Your task to perform on an android device: Decrease the difficulty level of the workout by describing it as a hard workout plan.
Image 1: 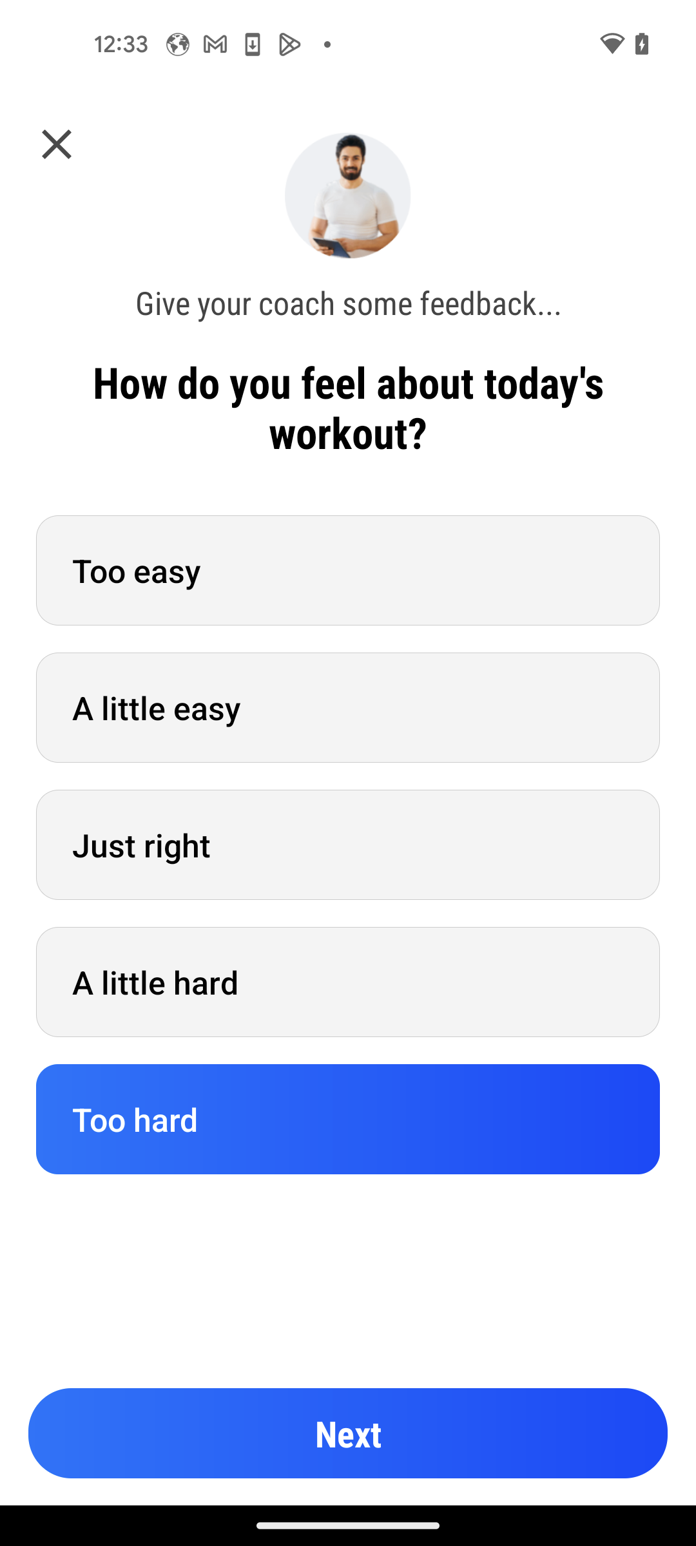
Click on Next button 
Step 1: click (348, 1433)
Image 2: 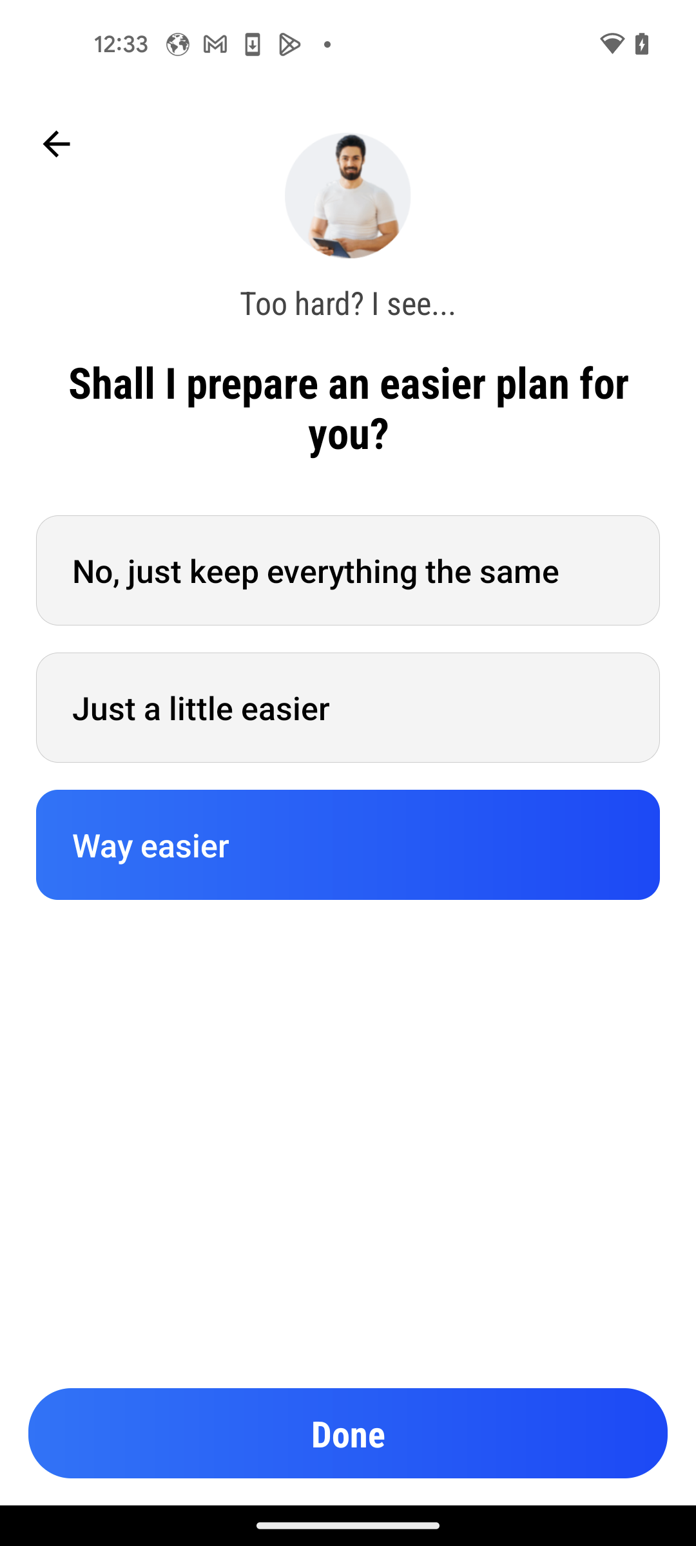
Choose Just a little easier option
Step 2: click (347, 707)
Image 3: 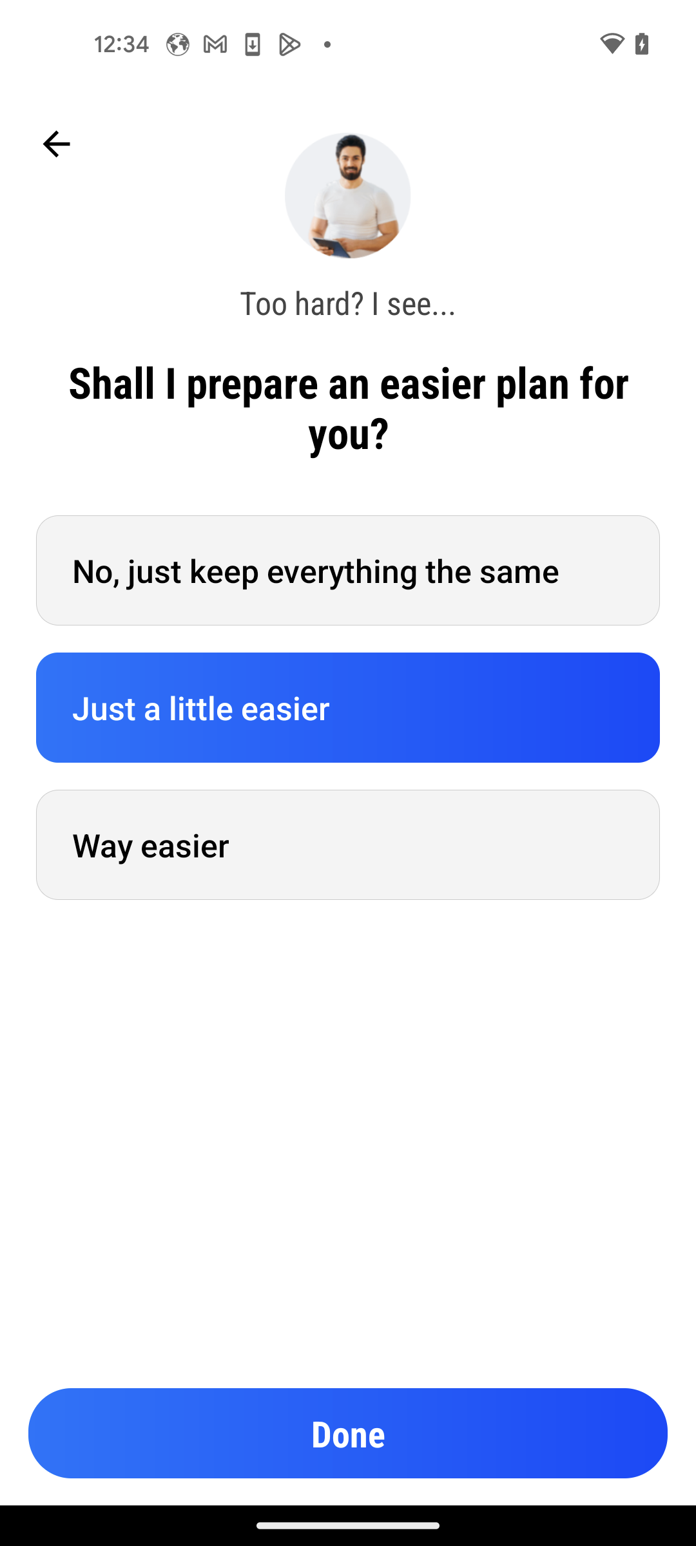
Click on Done button 
Step 3: click (348, 1433)
Image 4: 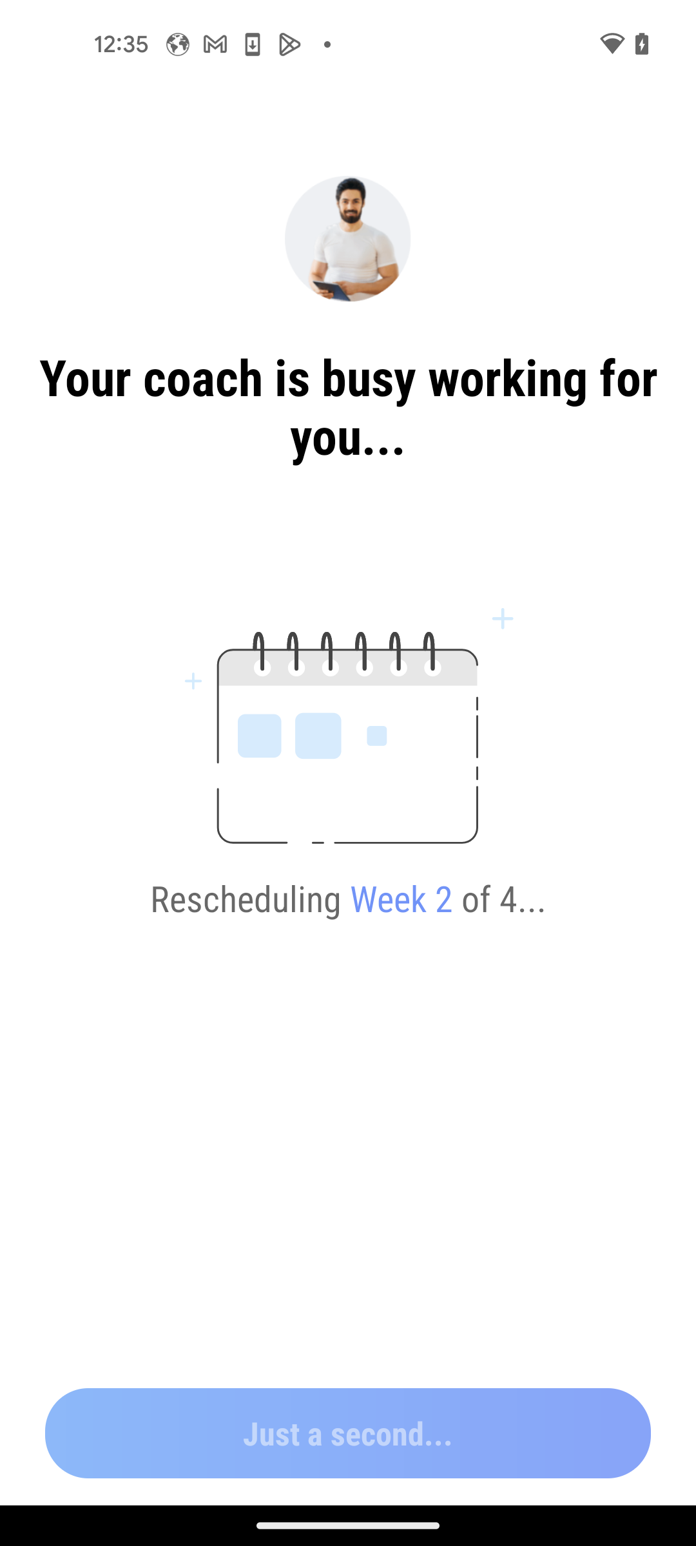
Click on Done button 
Step 4: wait
Image 5: 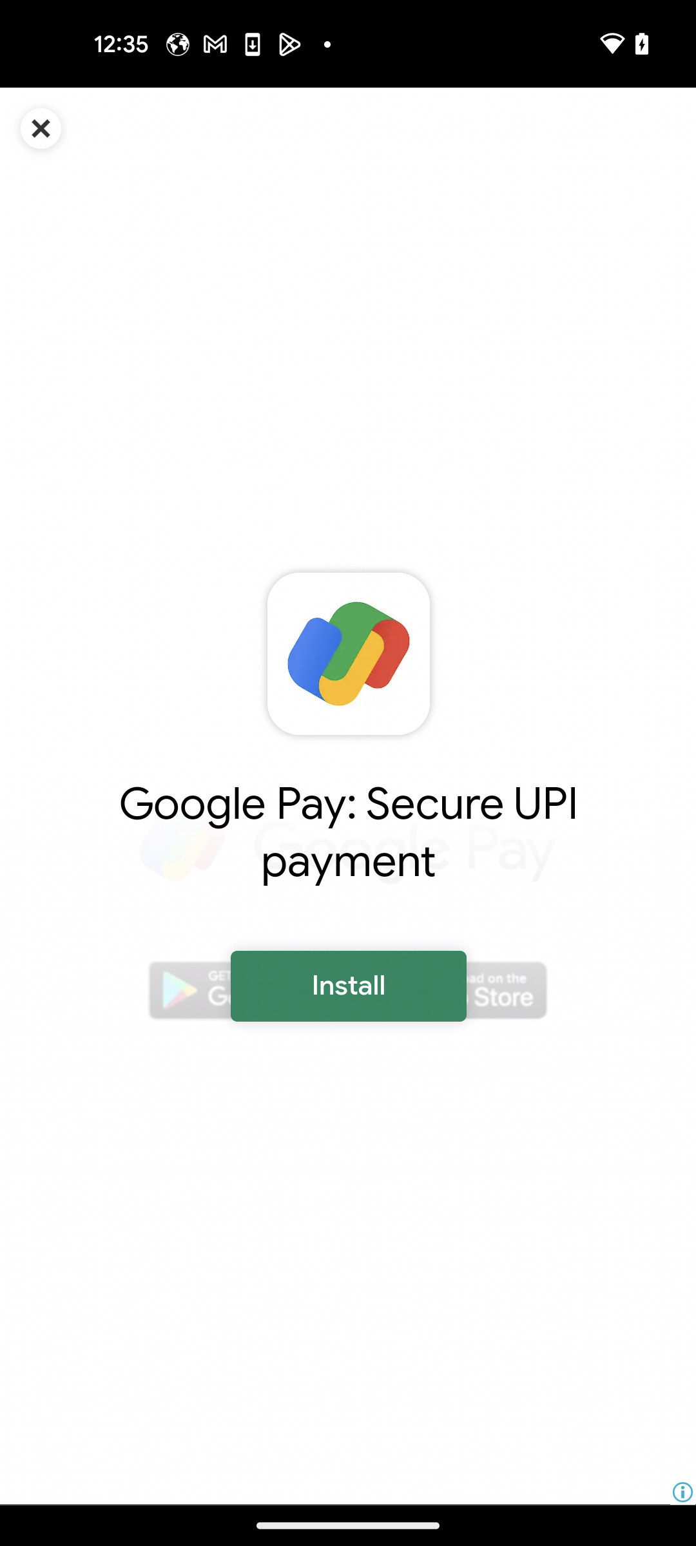
Close the ad
Step 5: click (40, 128)
Image 6: 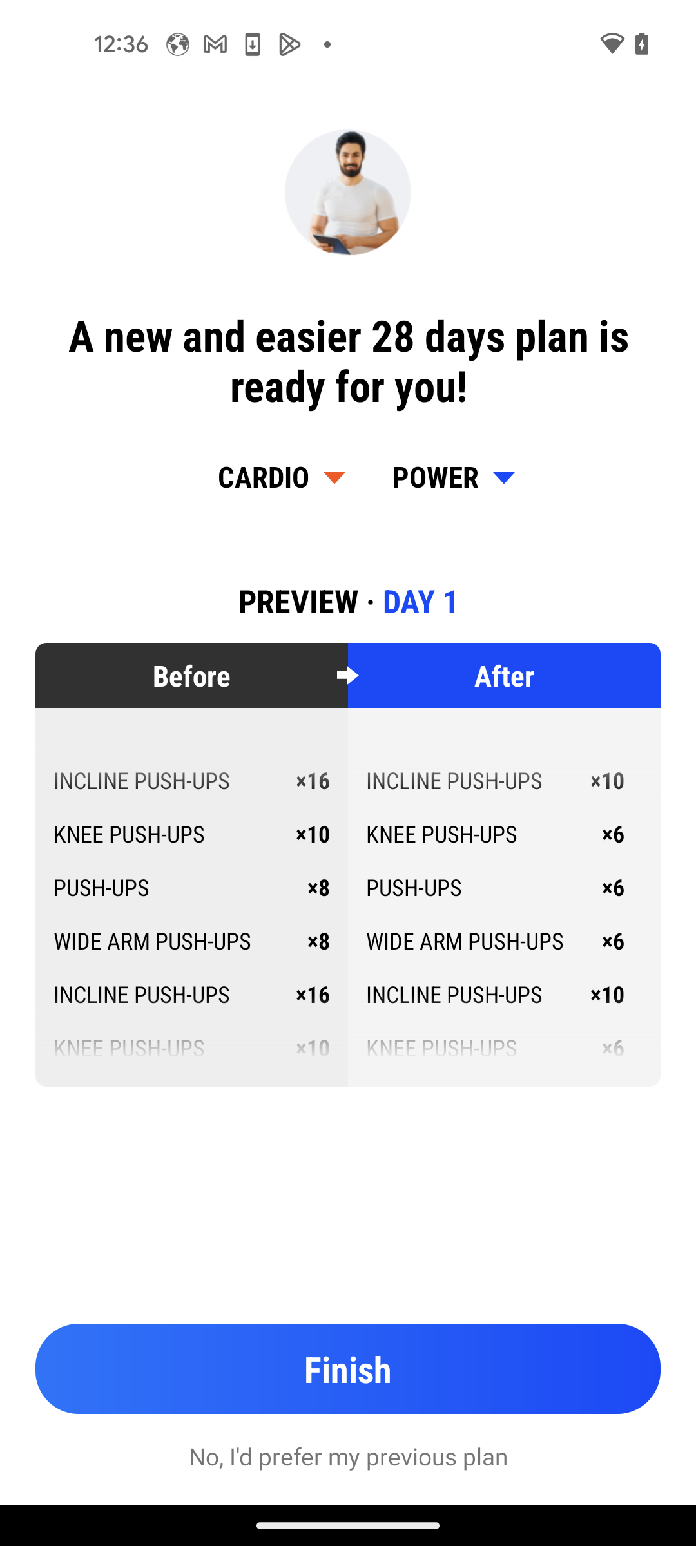
Click on the Finish button
Step 6: click (348, 1368)